Your task to perform on an android device: Insert the rectangle shape into the sketch.
Image 0: 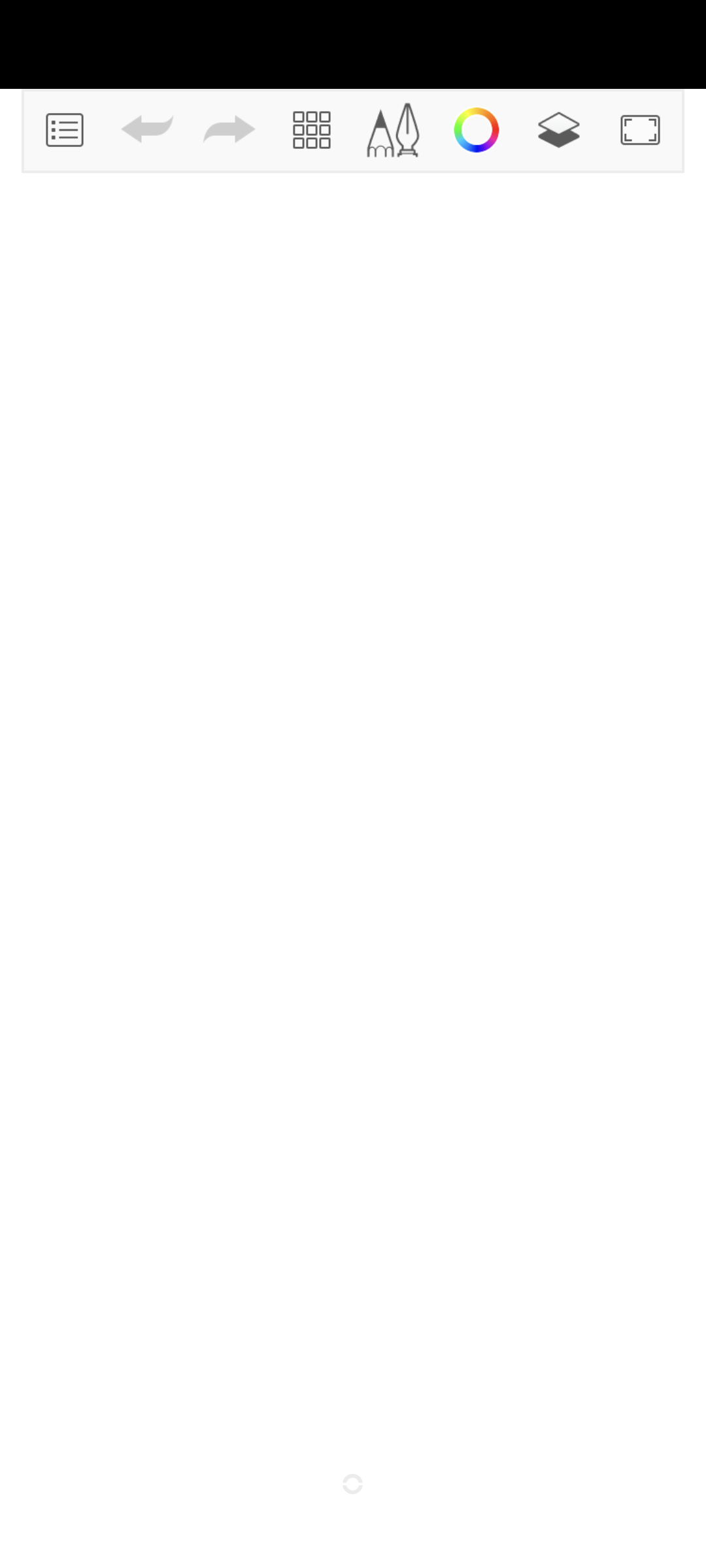
click on the drawer icon
Step 0: click (305, 133)
Image 1: 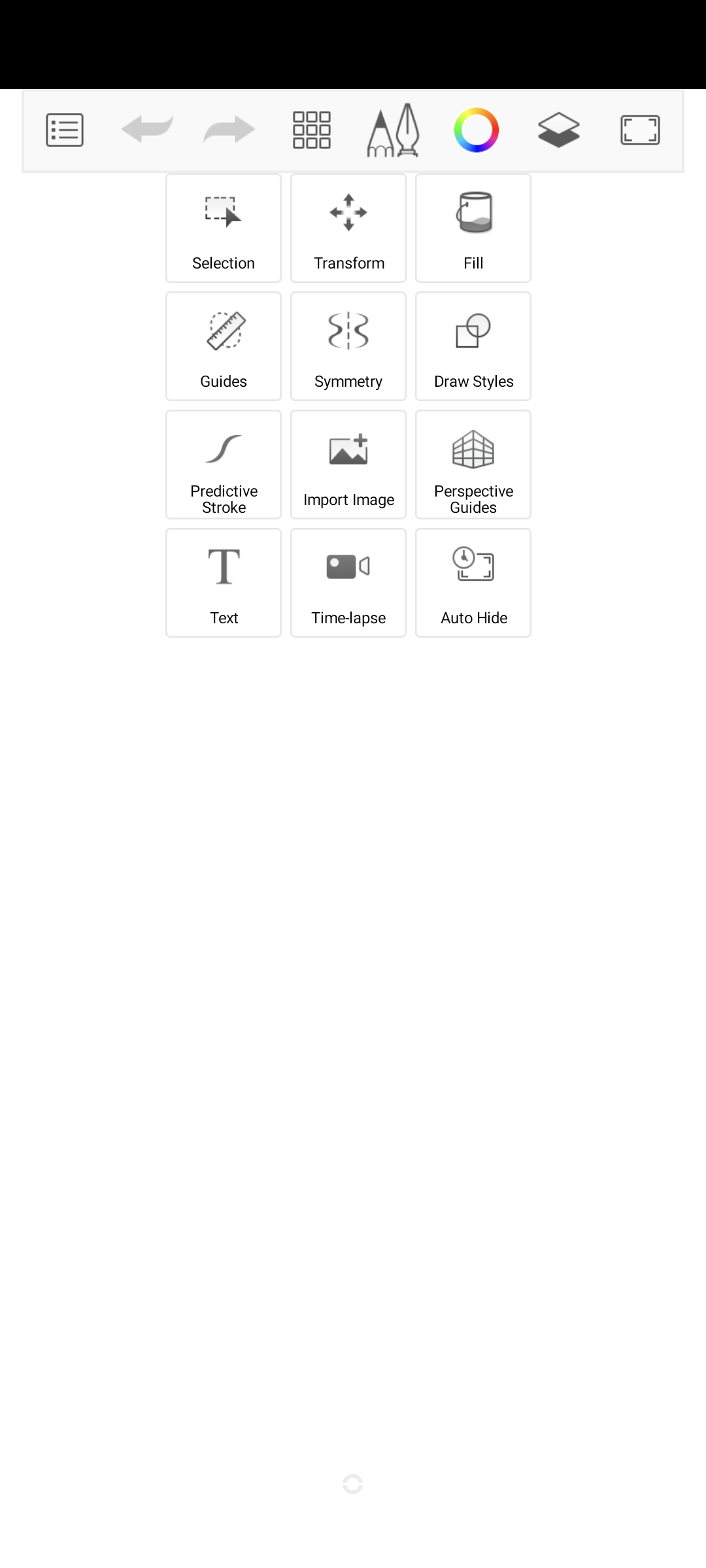
click on draw styles option
Step 1: click (482, 351)
Image 2: 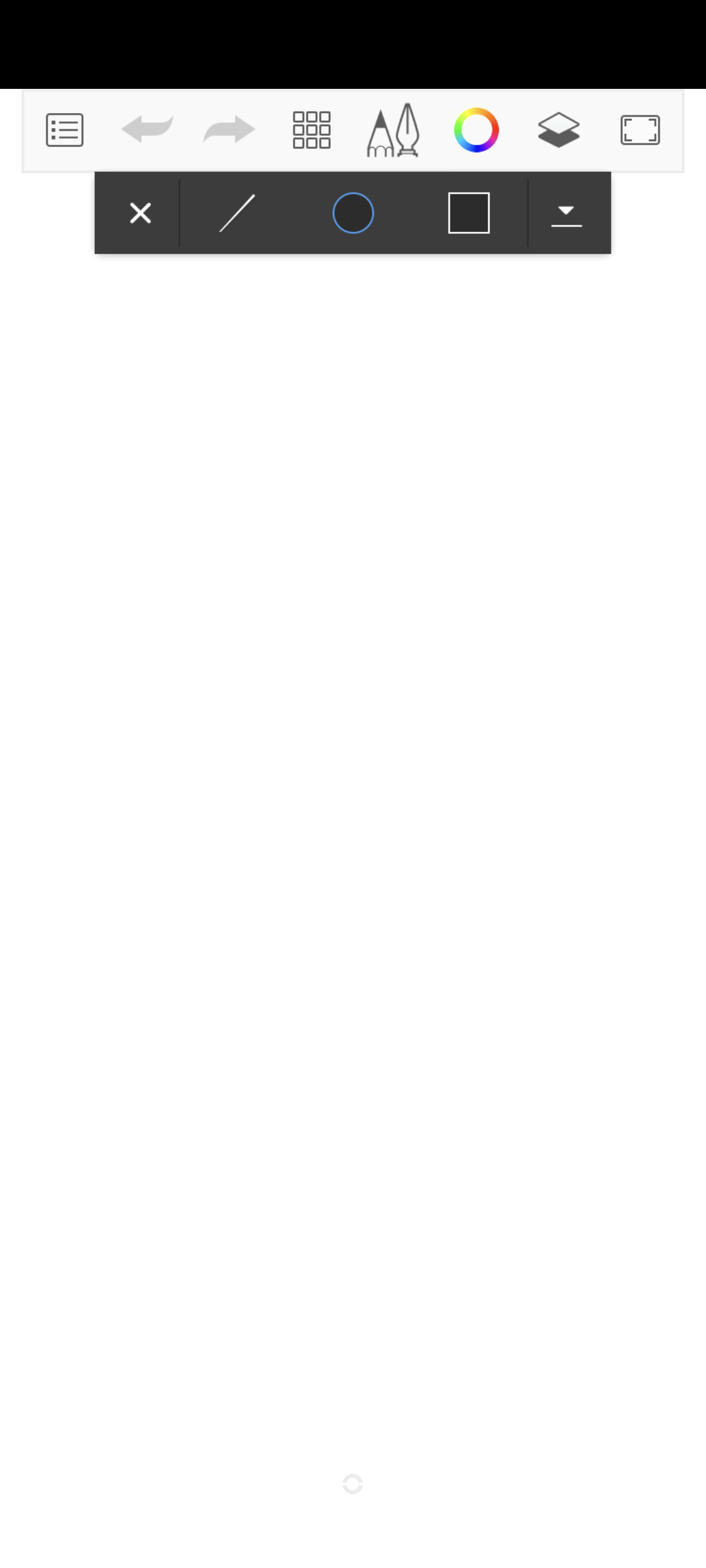
select the rectangle shape option
Step 2: click (473, 206)
Image 3: 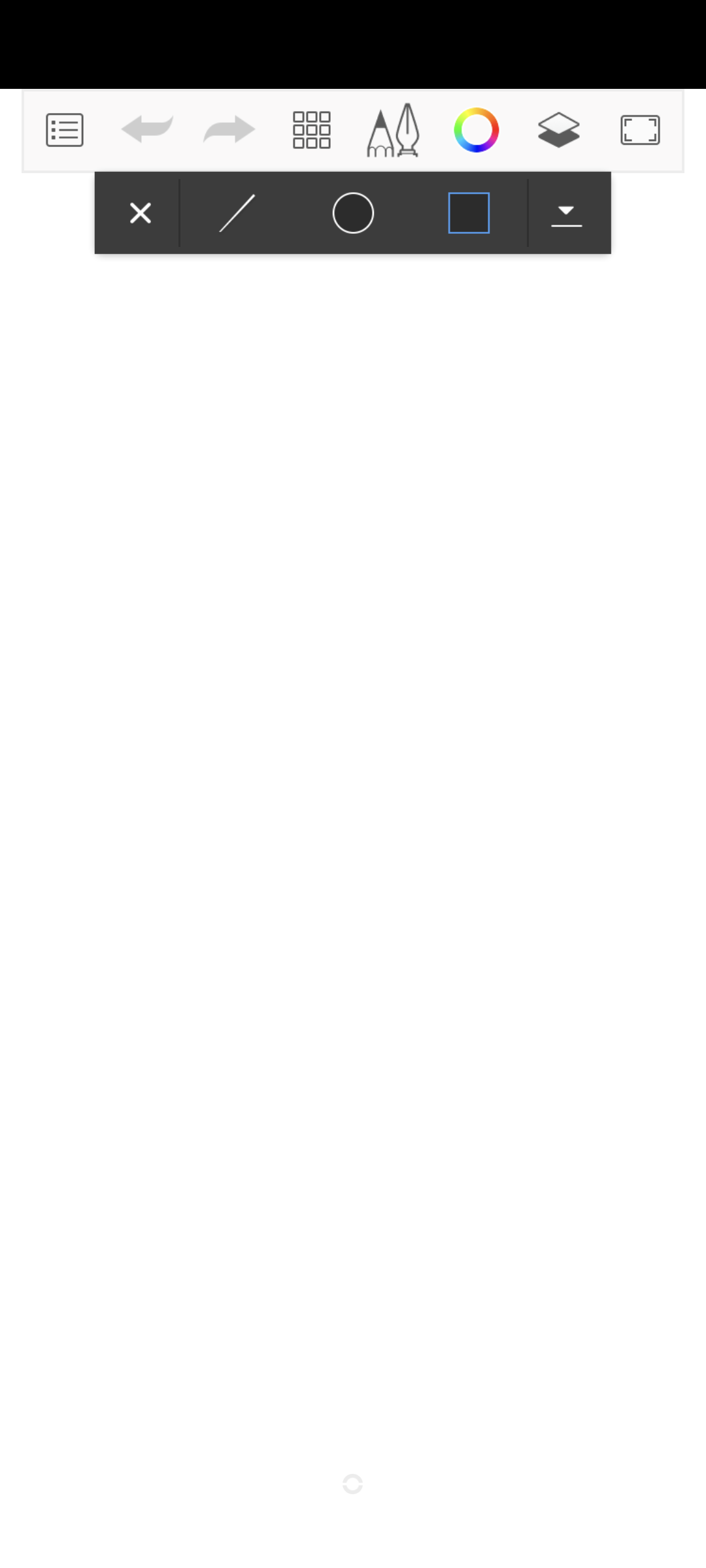
click on the page to draw
Step 3: click (341, 539)
Image 4: 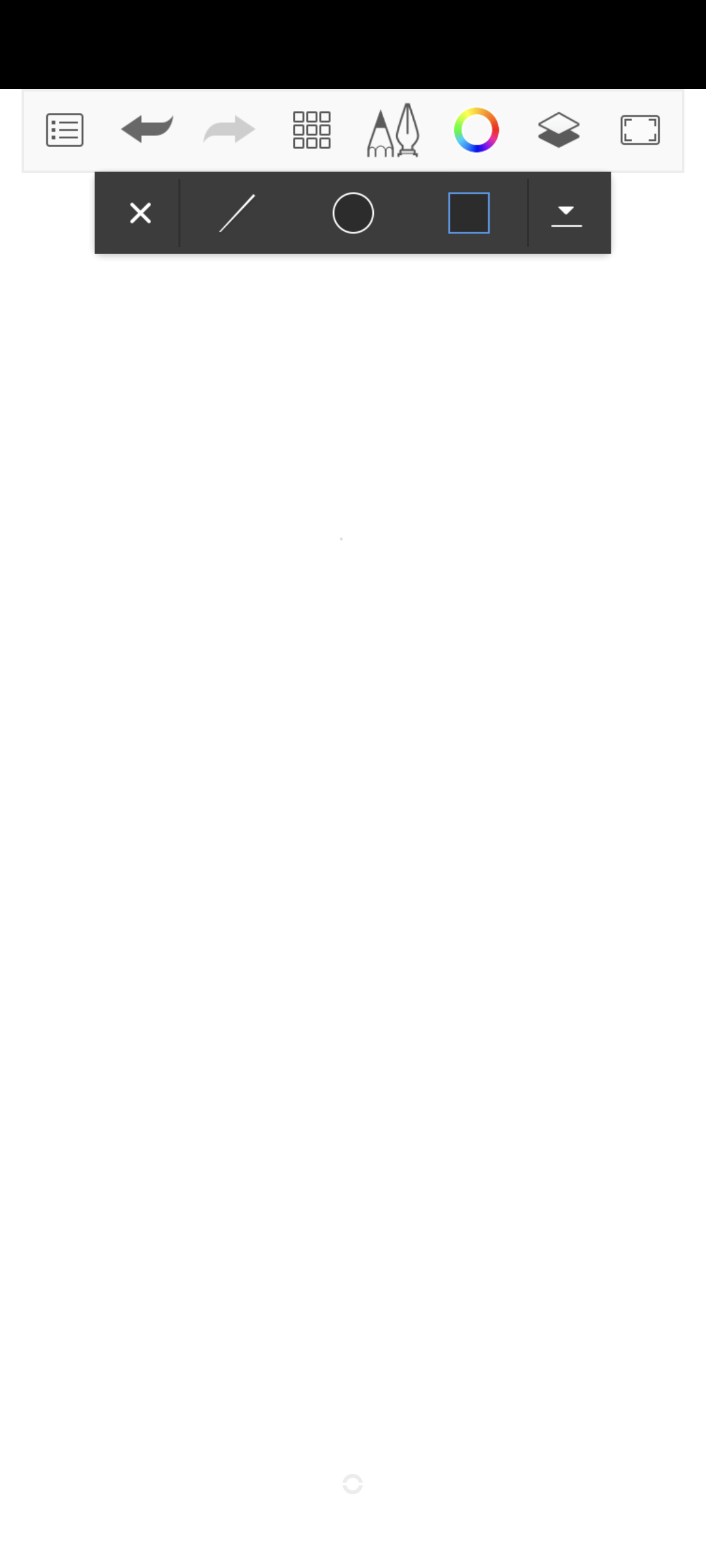
click on the page to draw
Step 4: wait